Your task to perform on an android device: I want Monday to be the first working day of the week. Change the start day of the week setting to Monday in the Calendar app.
Image 0: 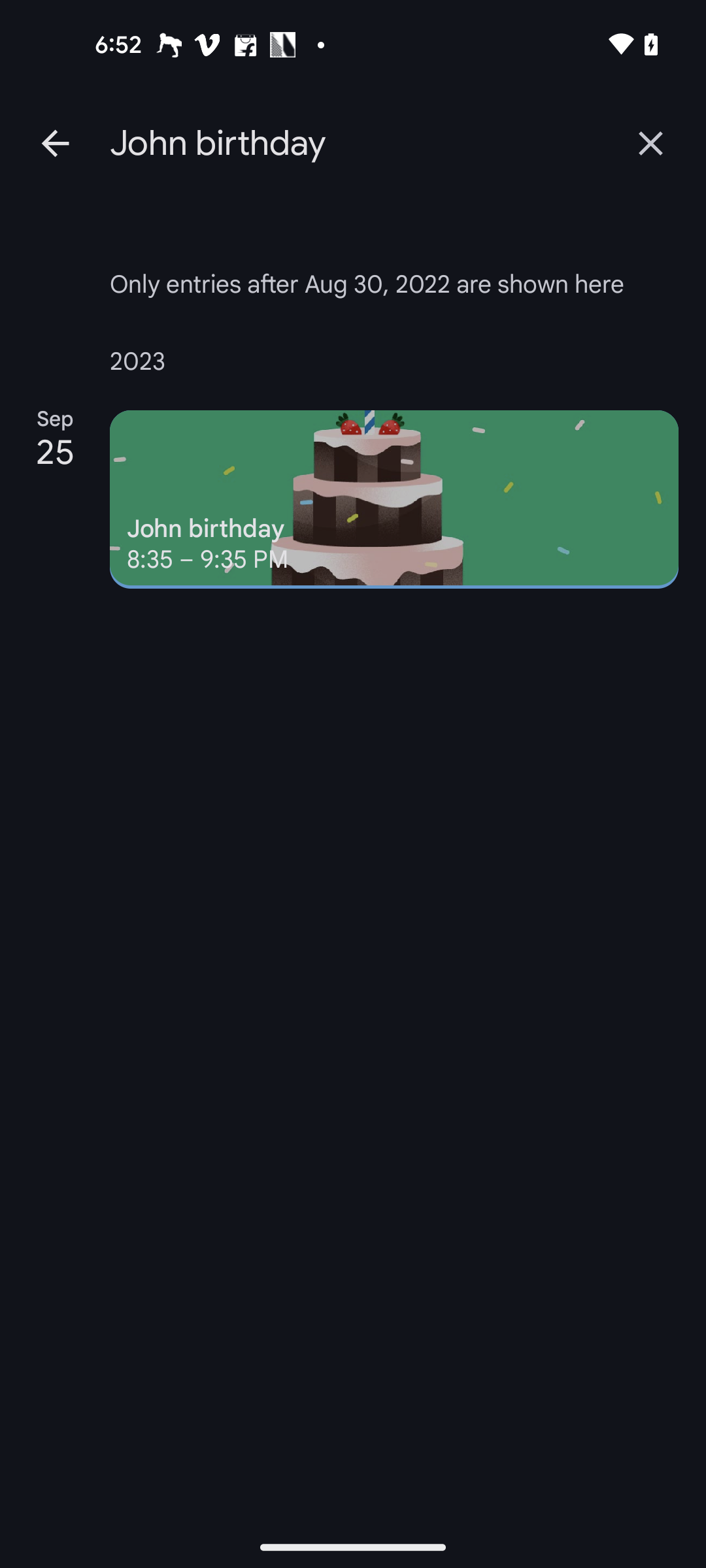
Get back to the previous page of the calendar app
Step 0: press back button
Image 2: 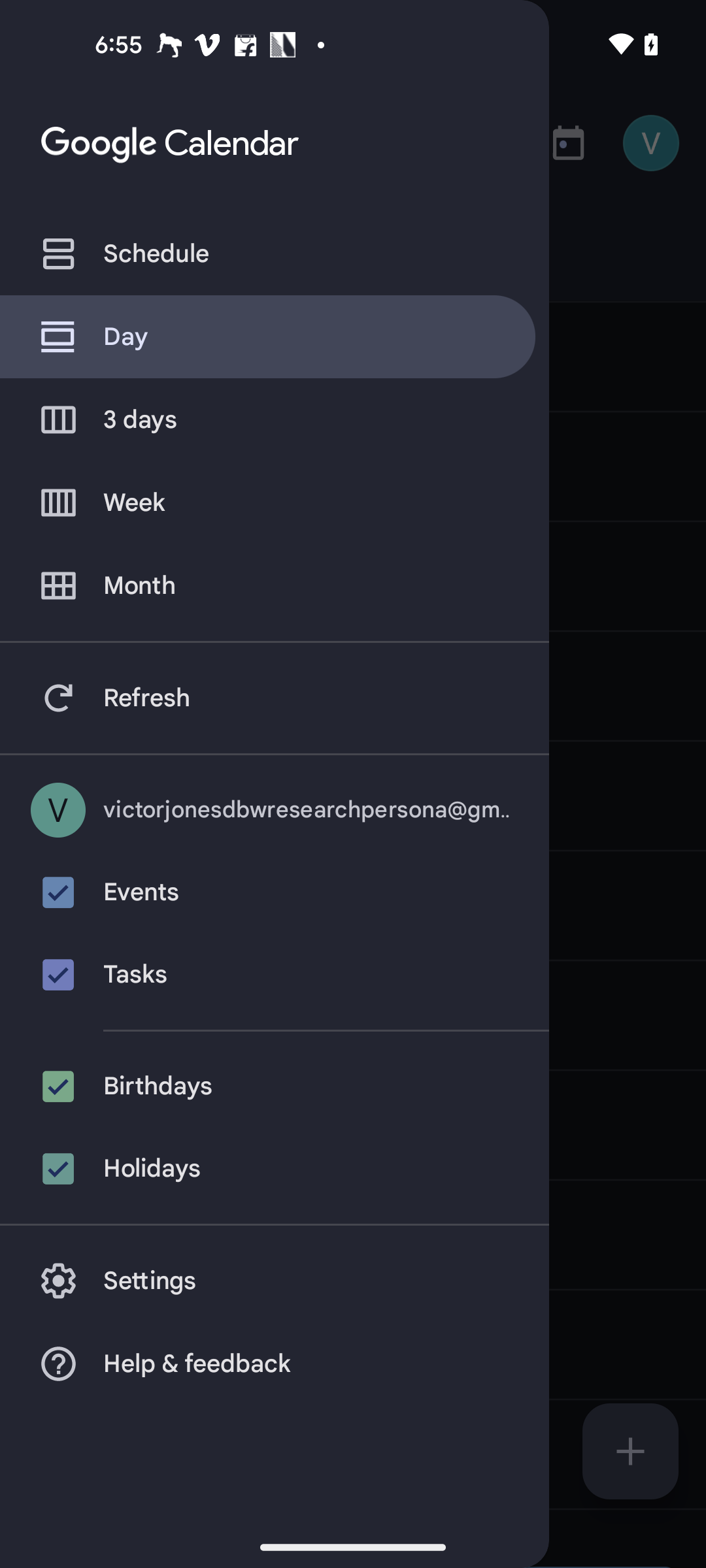
go to the Settings of the app
Step 2: click (275, 1281)
Image 3: 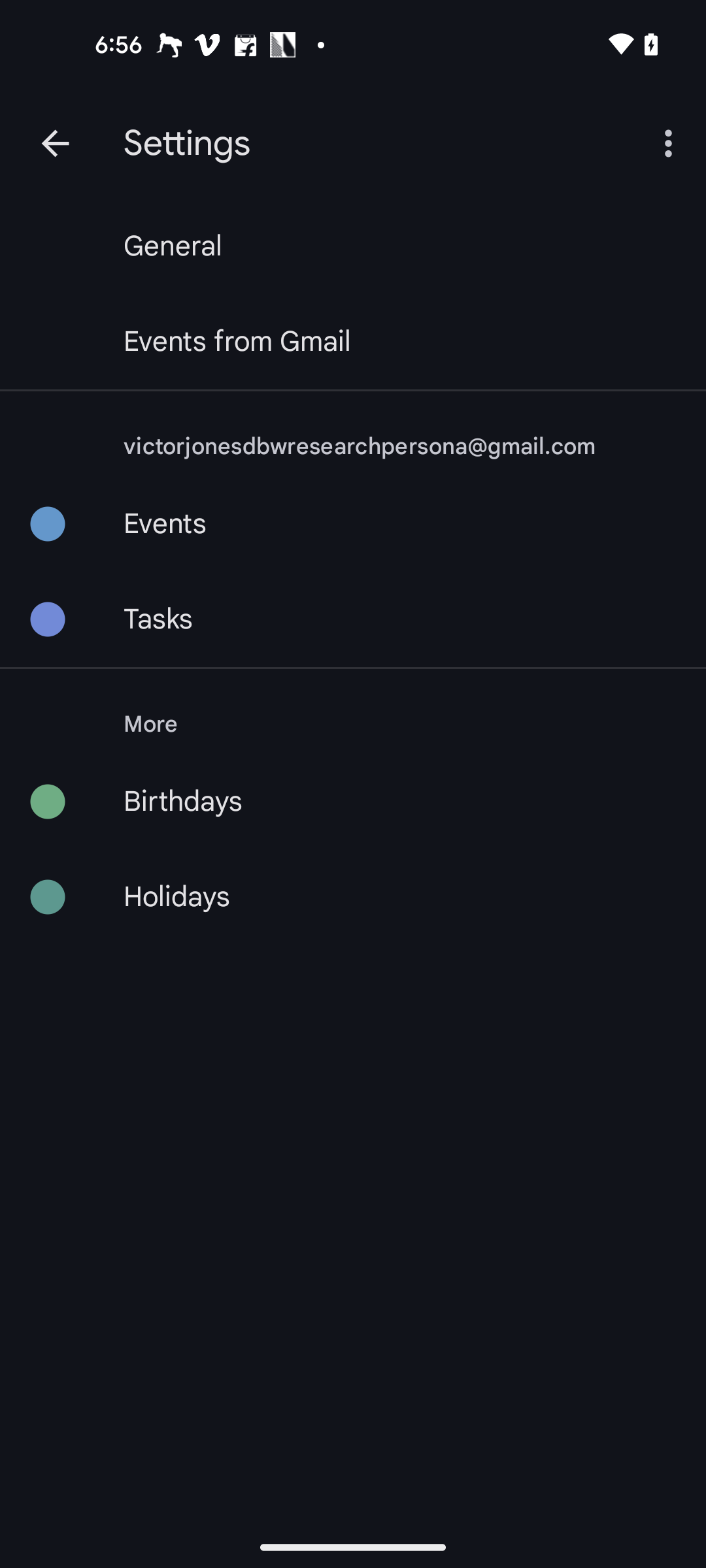
Click on the general settings
Step 3: click (173, 246)
Image 4: 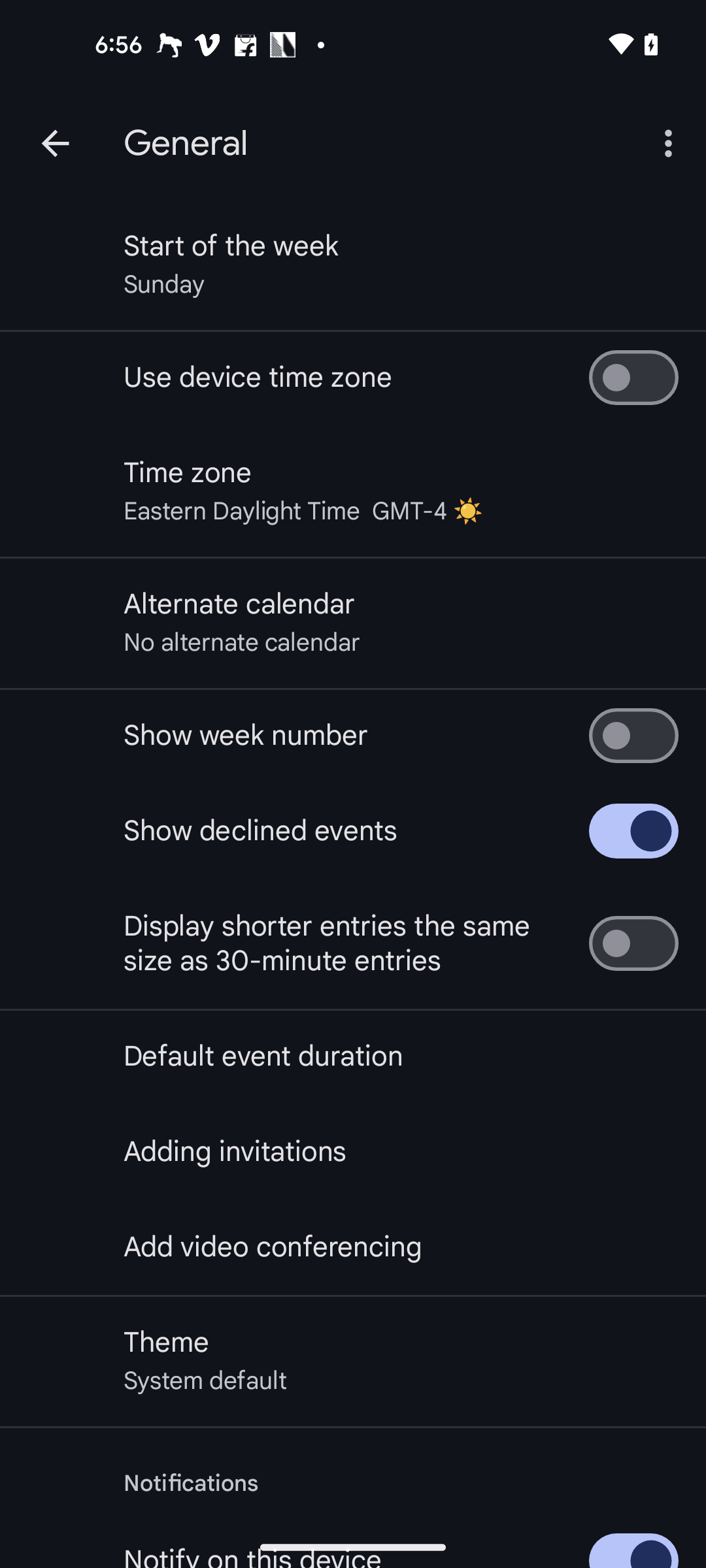
Click on the Start of the week setting
Step 4: click (163, 284)
Image 5: 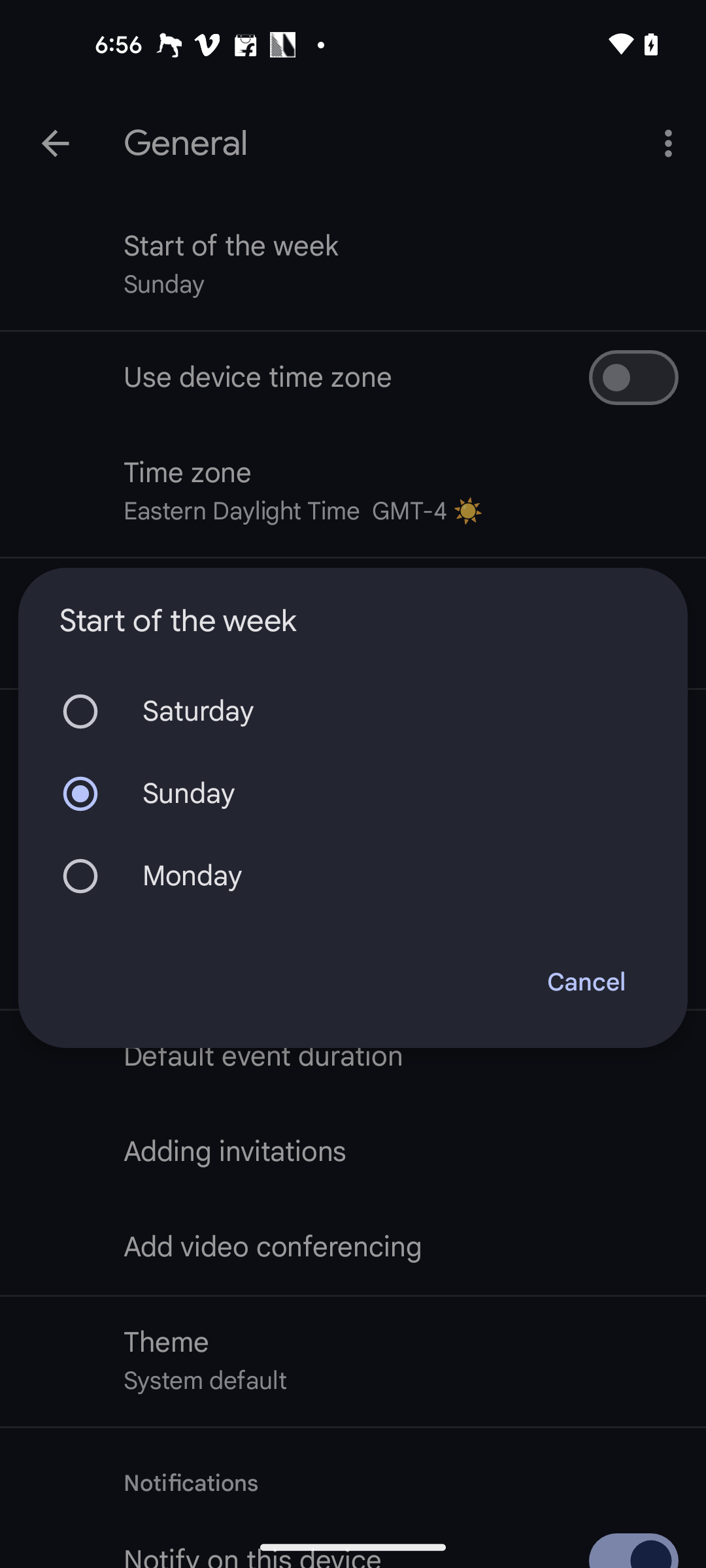
Select Monday as the start of the week
Step 5: click (352, 876)